Your task to perform on an android device: The video is of poor quality, which causes discomfort to my eyes. The video that is presently playing in the YouTube app should have its video quality changed to 1080p60.
Image 0: 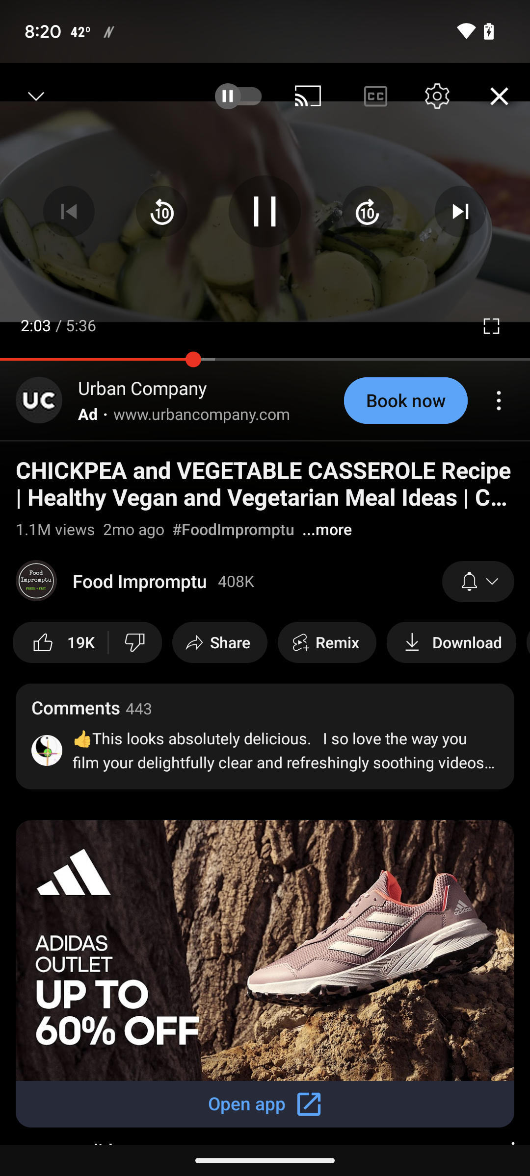
Click on the setting icon at the top of the screen
Step 0: click (437, 96)
Image 1: 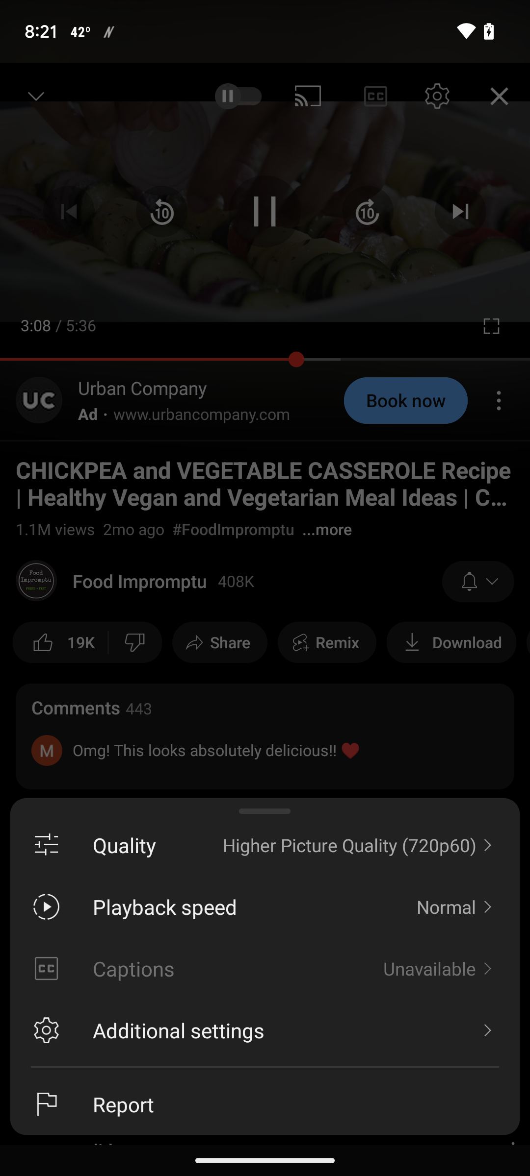
Click on the quality option
Step 1: click (349, 845)
Image 2: 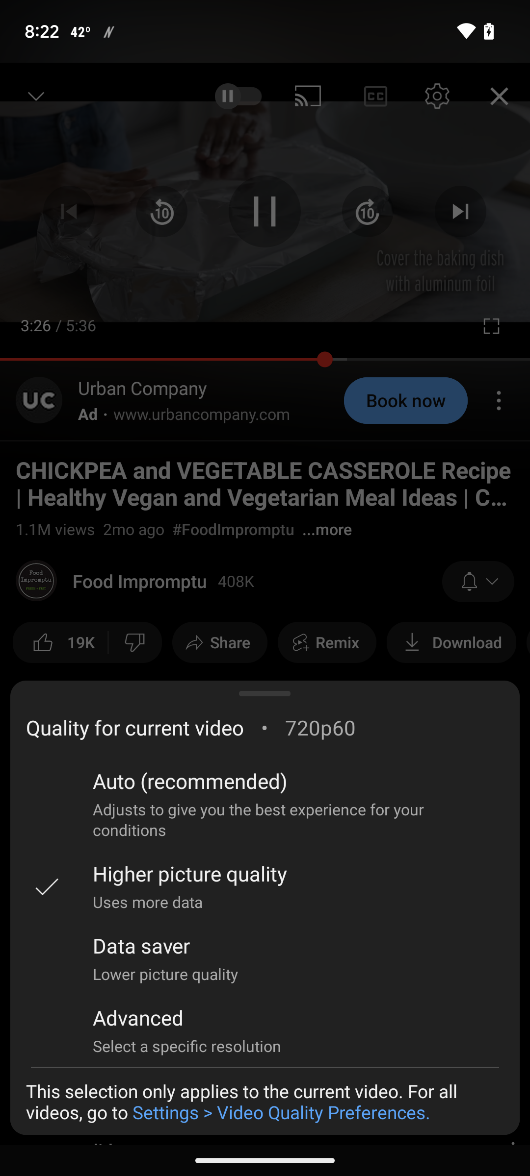
Click on the advance option
Step 2: click (265, 1030)
Image 3: 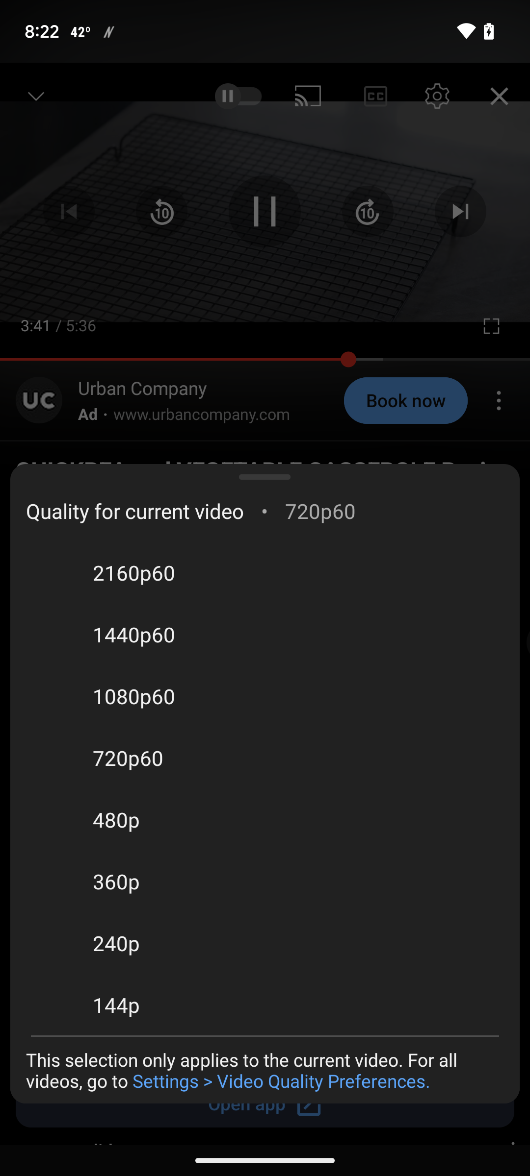
Click on the 1080p60 quality
Step 3: click (265, 695)